Your task to perform on an android device: I want to print an Adobe PDF document so I may have a tangible copy of the documents.
Image 0: 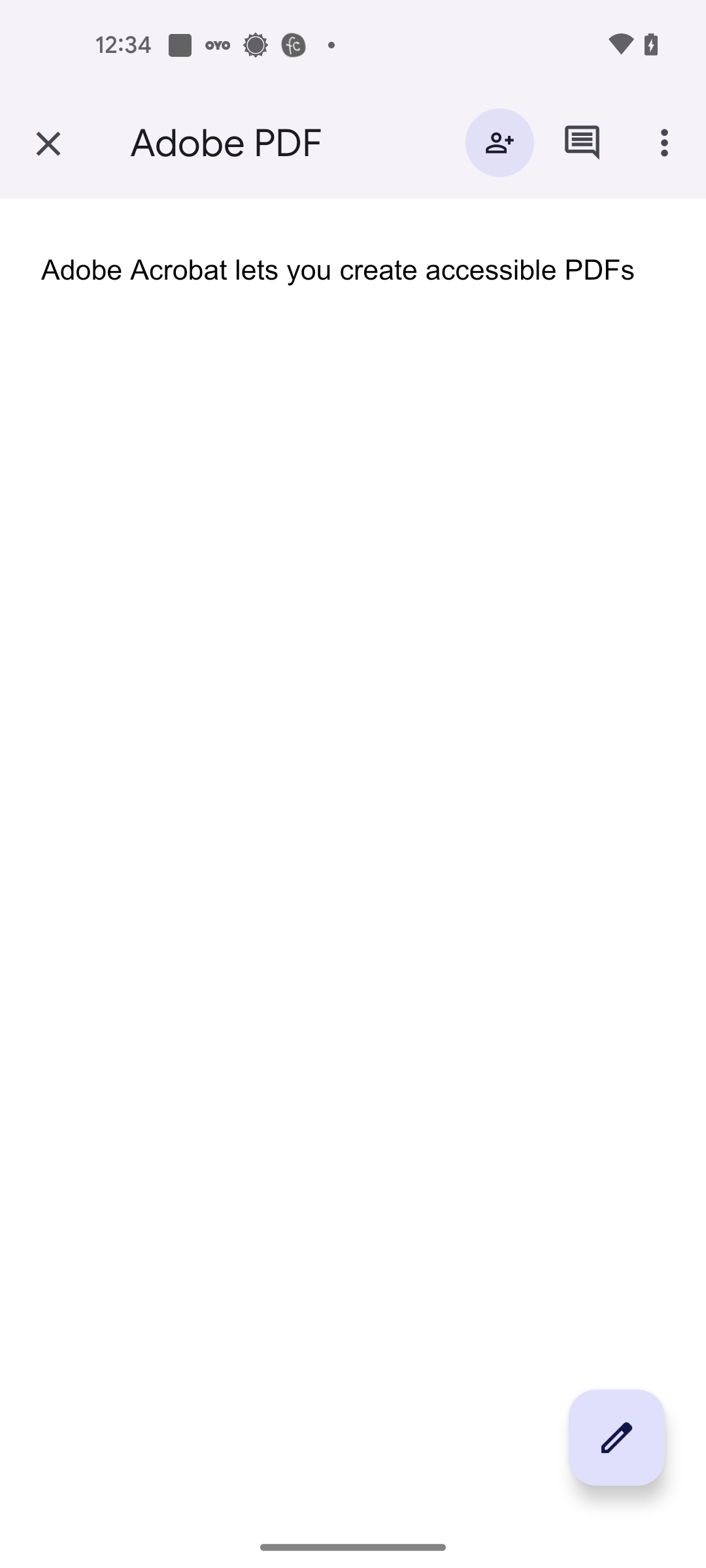
Go back to the previous page
Step 0: press back button
Image 1: 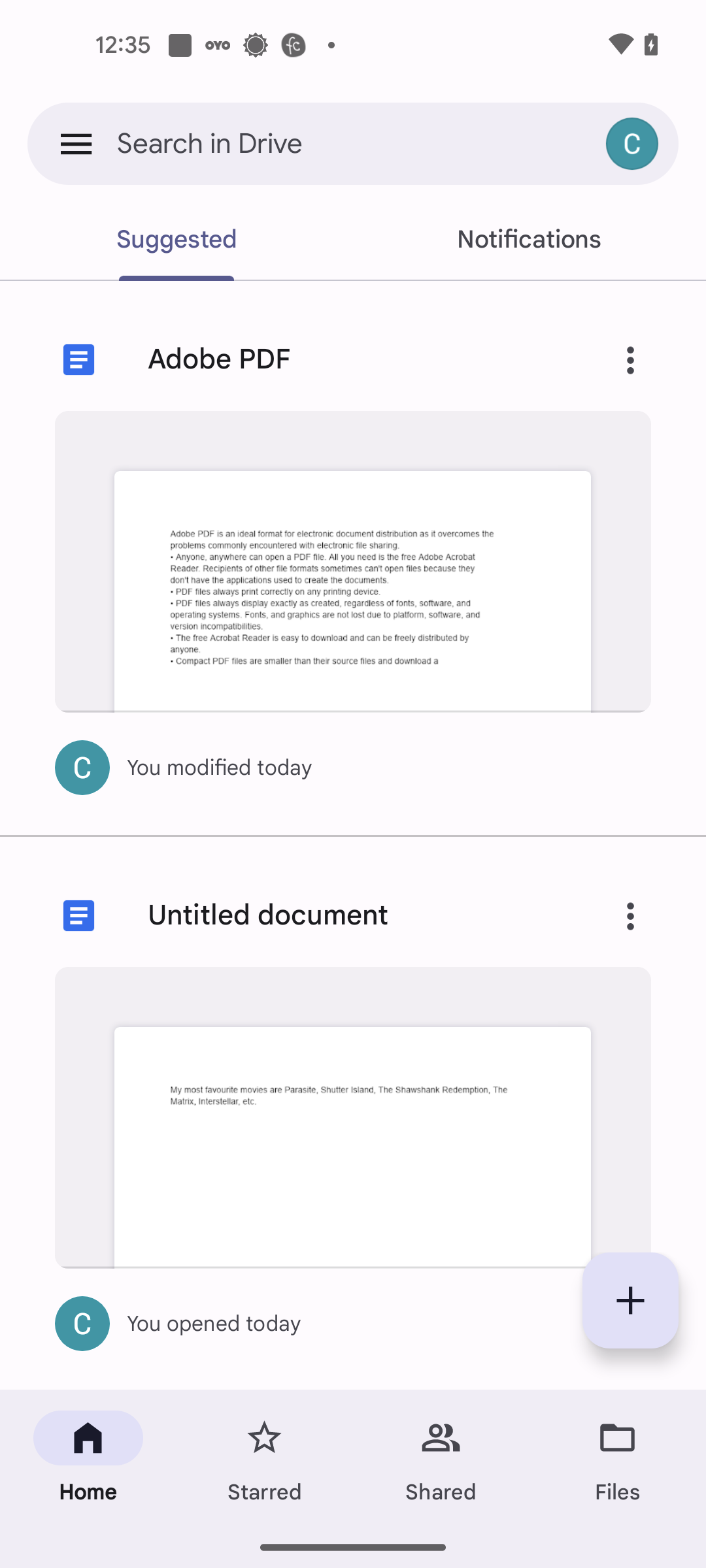
Click on the Three dots icon of the Adobe PDF document
Step 1: click (630, 359)
Image 2: 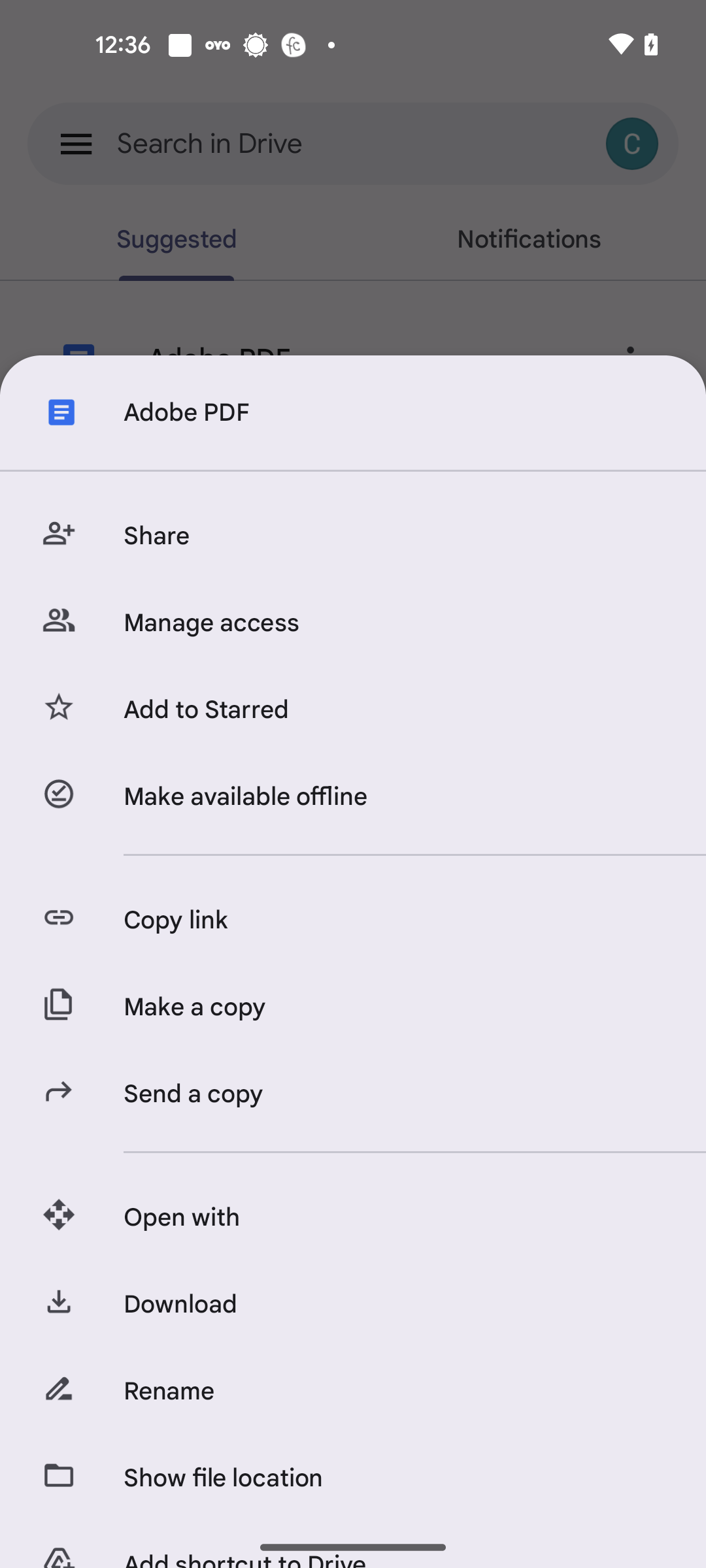
Swipe up to view more options
Step 2: scroll down
Image 3: 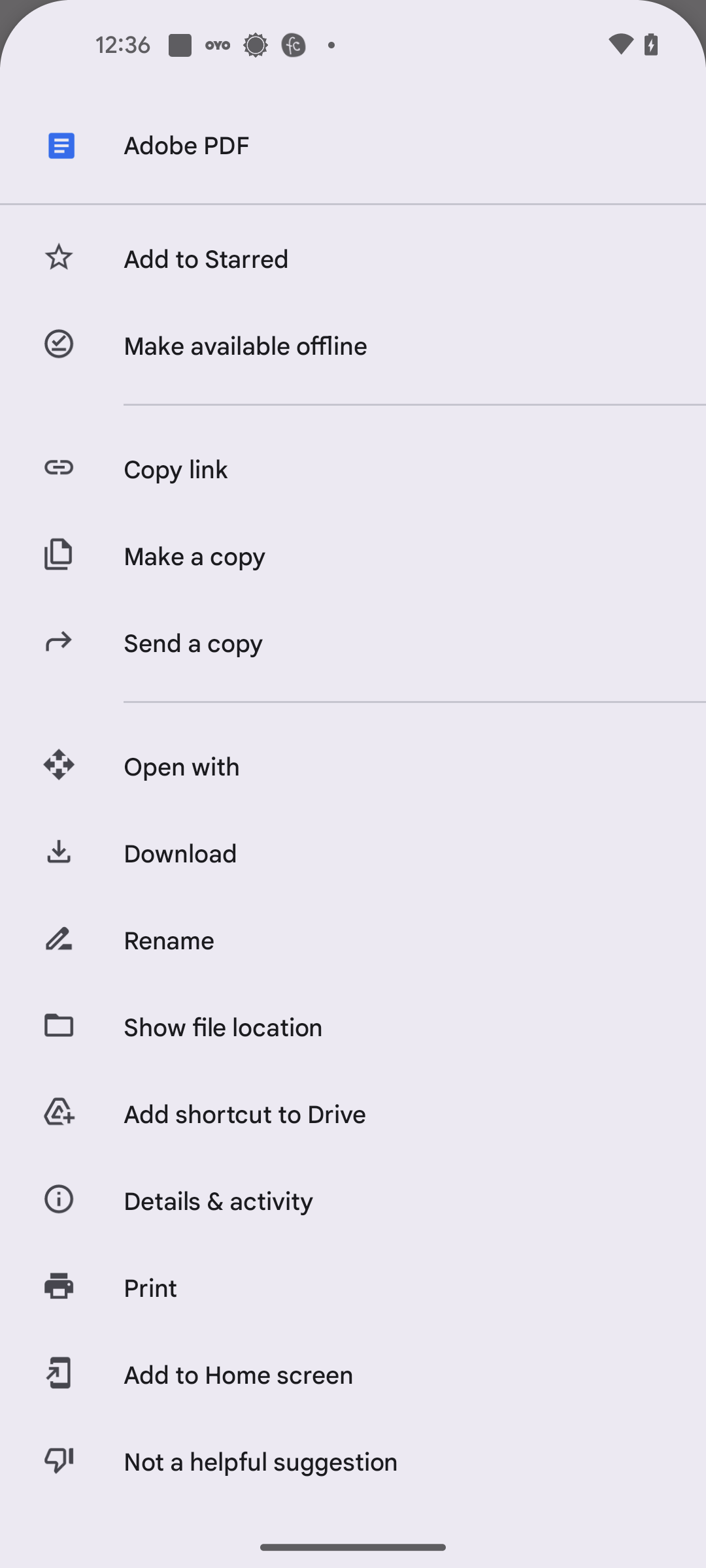
Click on the Print option
Step 3: click (394, 1288)
Image 5: 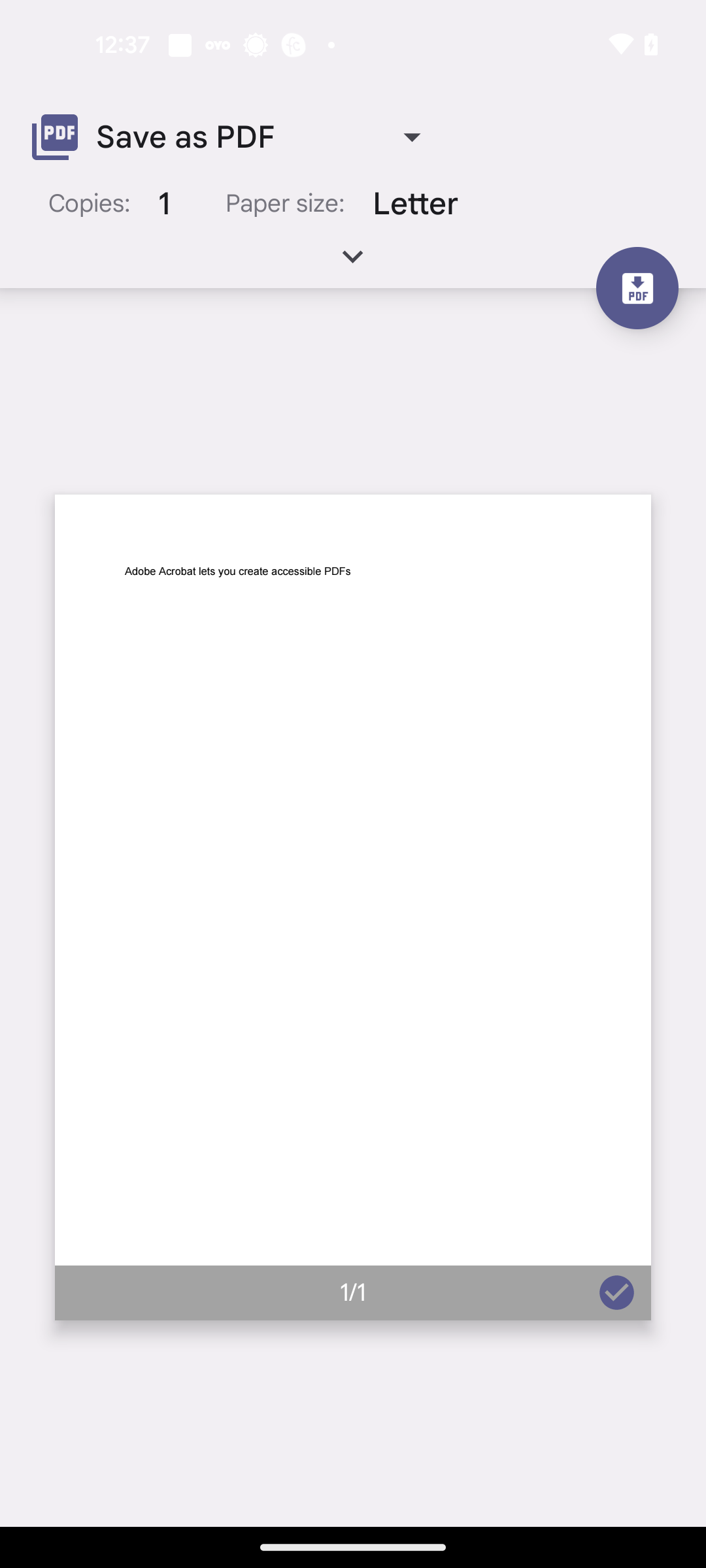
Click on the PDF downloader icon
Step 5: click (637, 287)
Image 6: 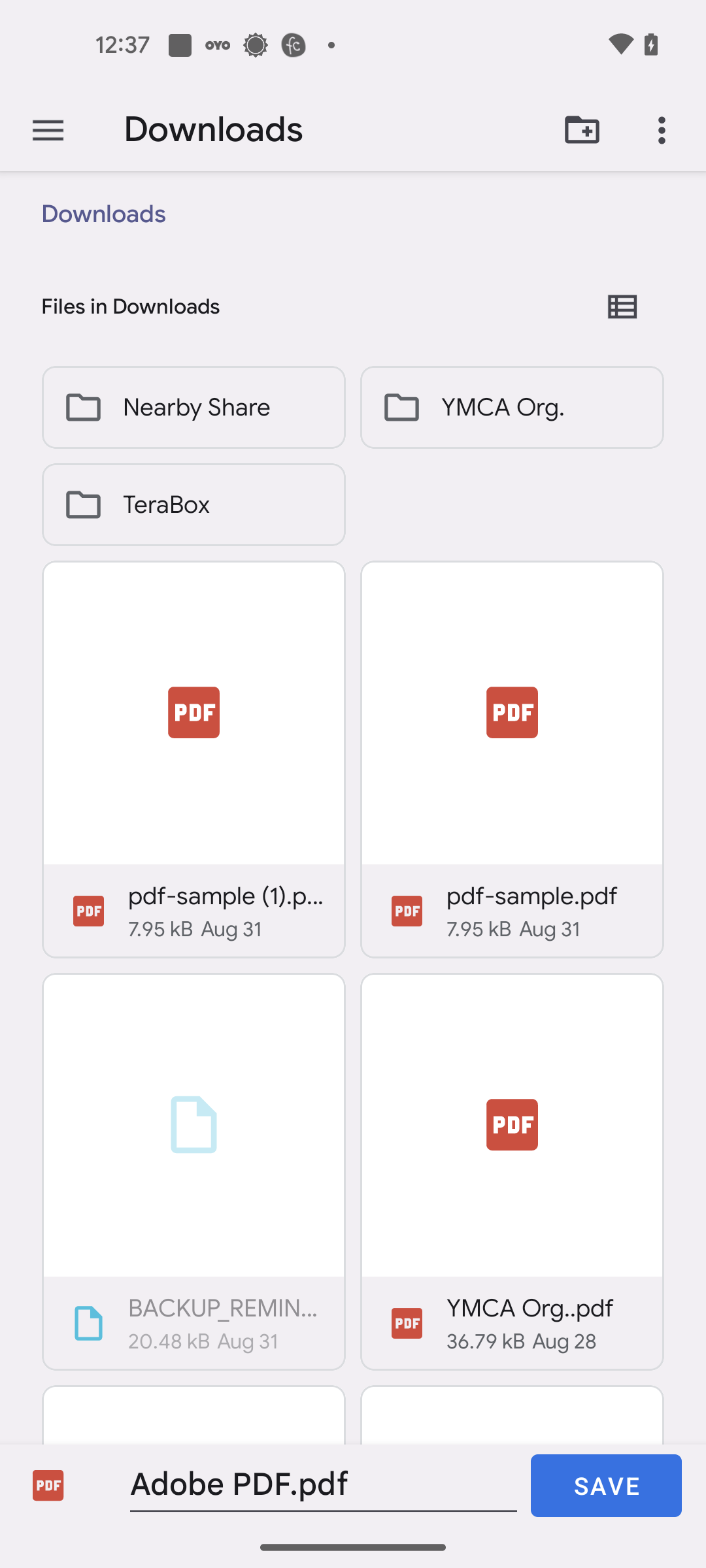
Click on the Save button
Step 6: click (606, 1485)